Your task to perform on an android device: The only way I can increase my knowledge of mathematics is via study. Commence using the Khan Academy app in Class 9 to begin mastering maths.
Image 0: 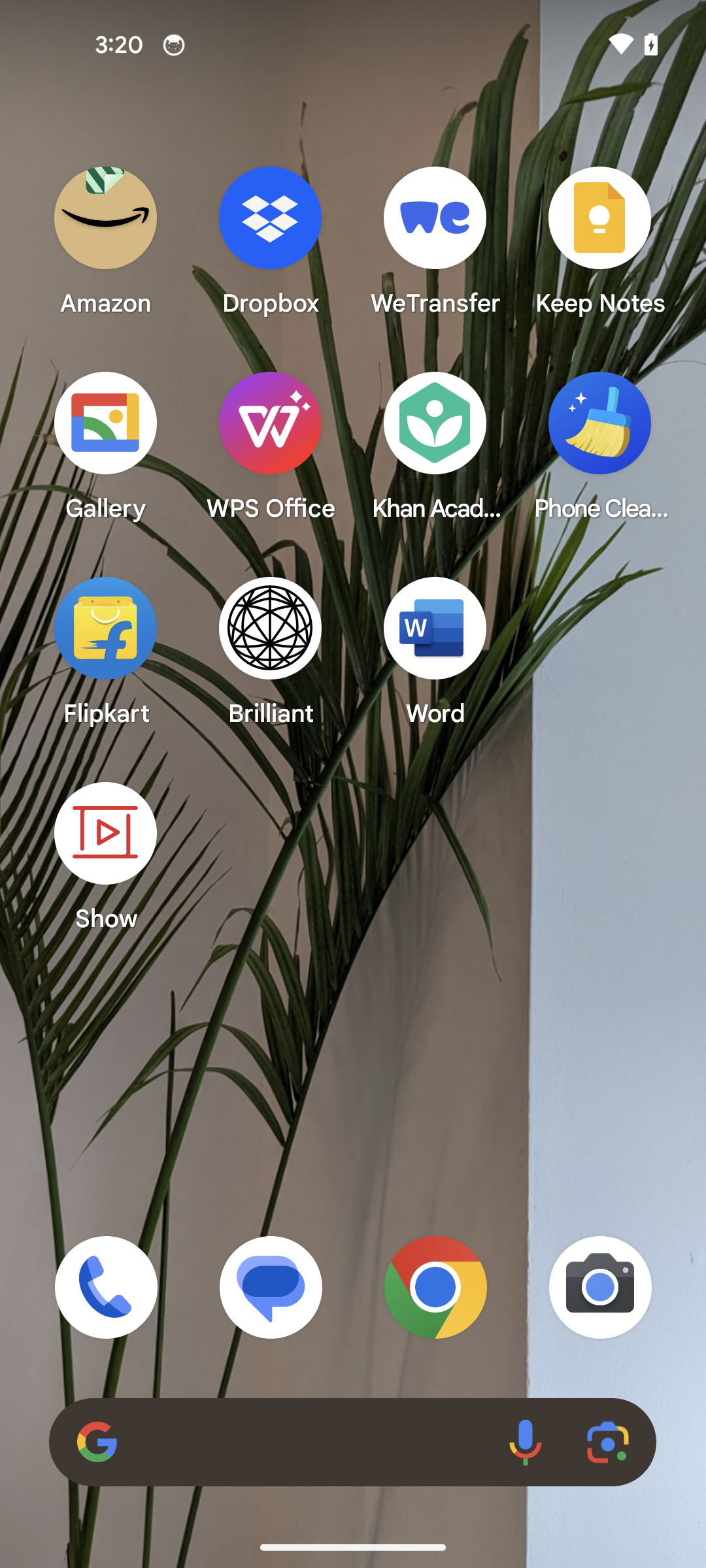
Open the khan academy app
Step 0: open app "Khan Academy"
Image 1: 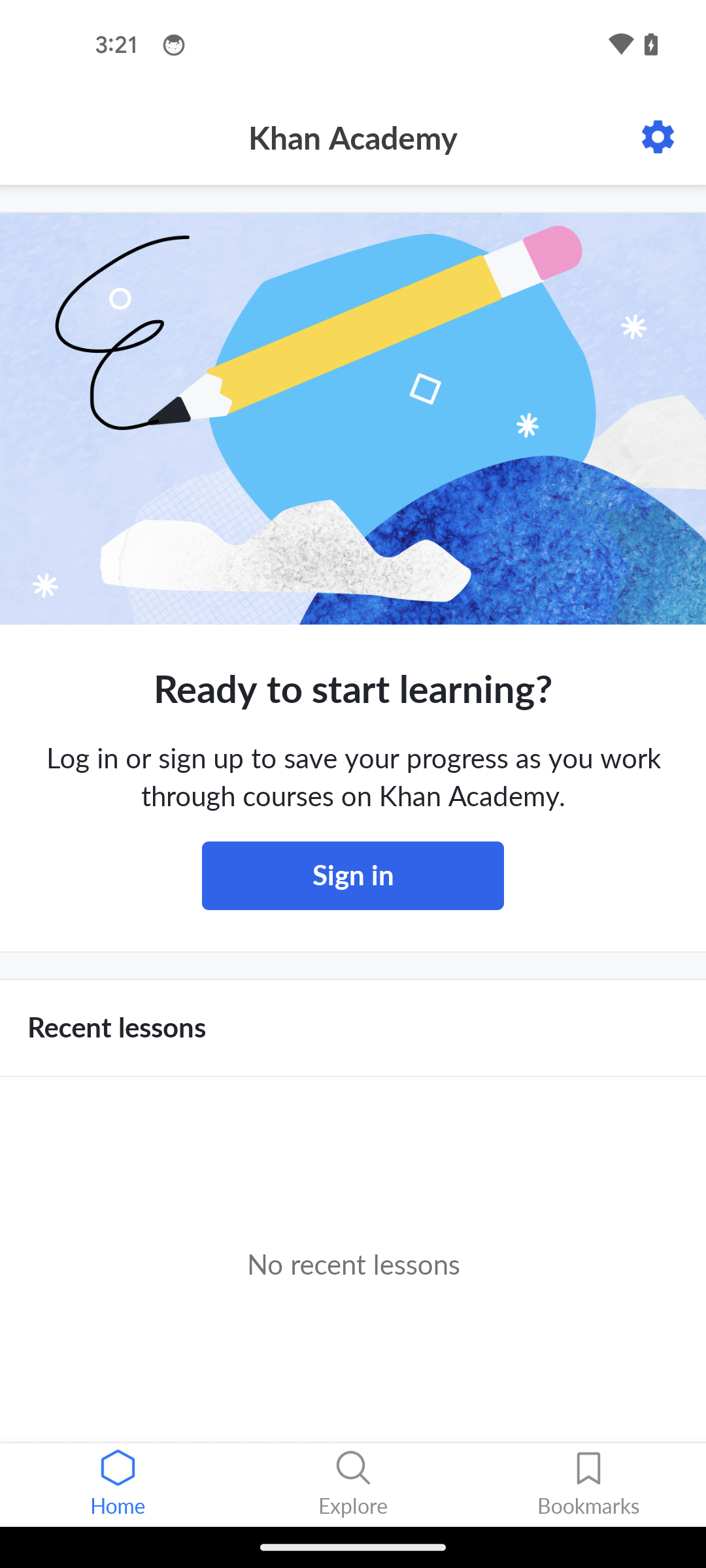
Tap on the explore option
Step 1: click (353, 1506)
Image 2: 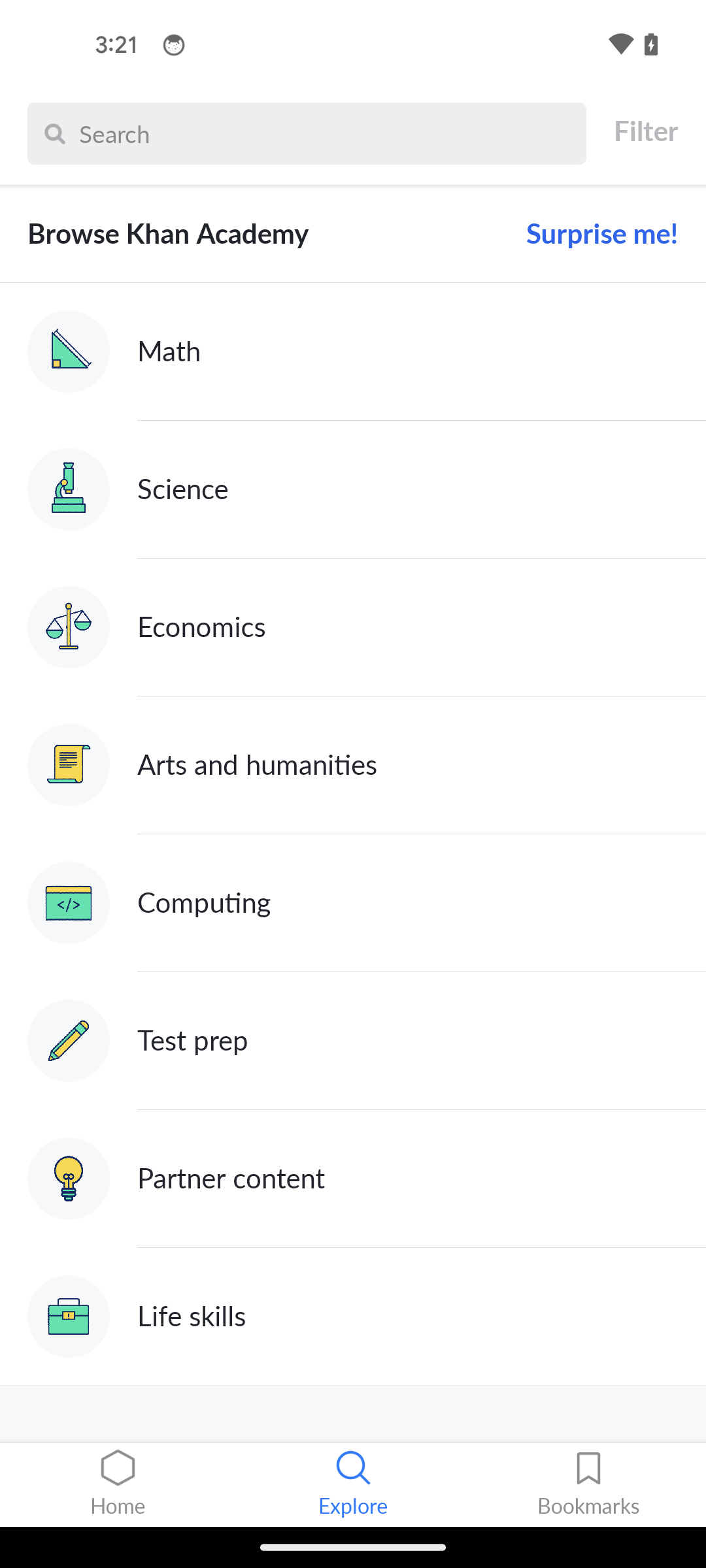
Select the math option
Step 2: click (394, 351)
Image 3: 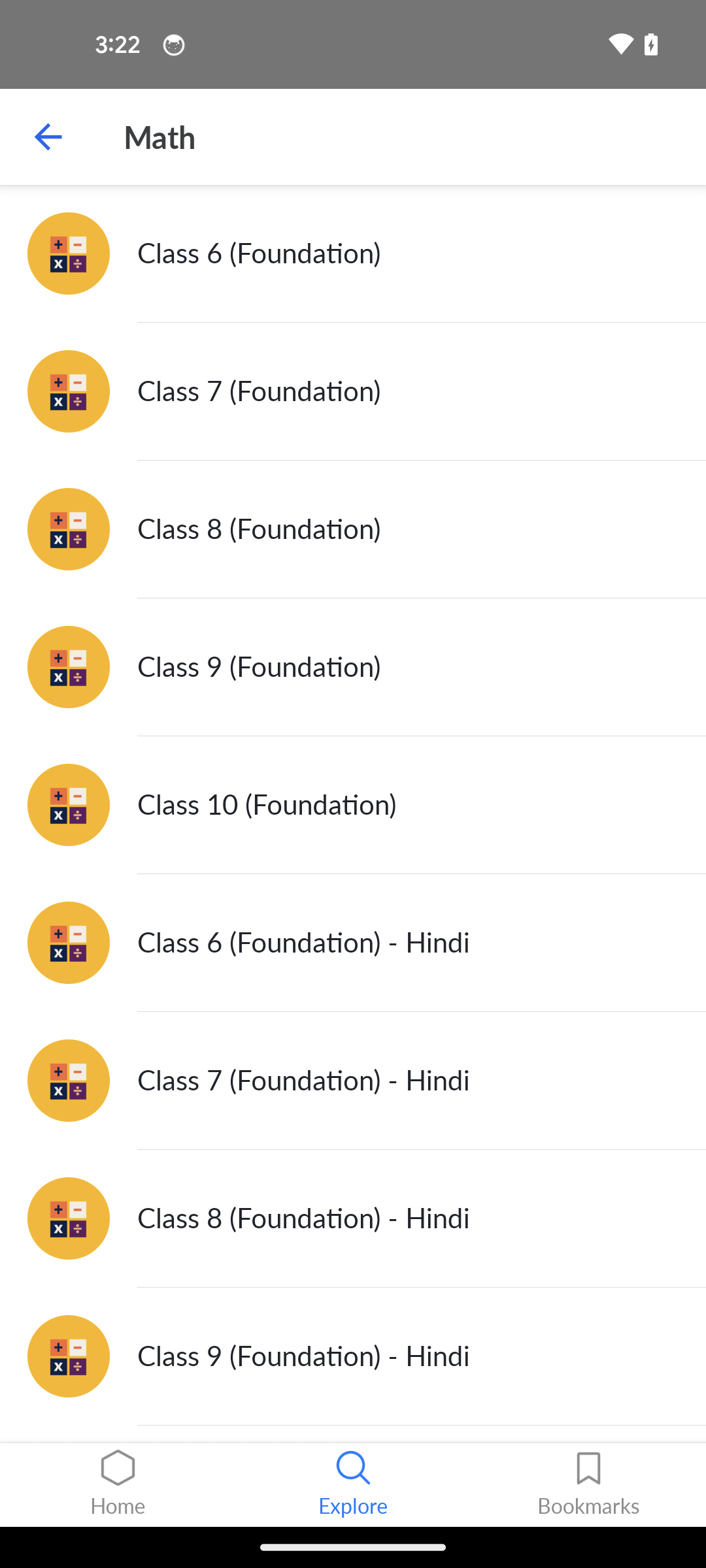
Tap on class 9 foundation
Step 3: click (394, 667)